Your task to perform on an android device: Add the property to my favorites on the realtor.com app.
Image 0: 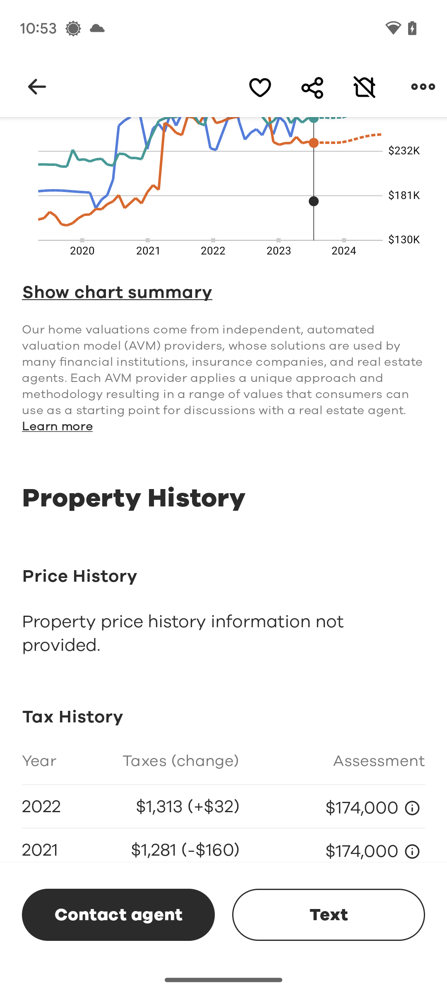
Click on the heart icon at the top of the screen.
Step 0: click (260, 87)